Your task to perform on an android device: In the Clock app Pause the timer of 18 minutes . 
Image 0: 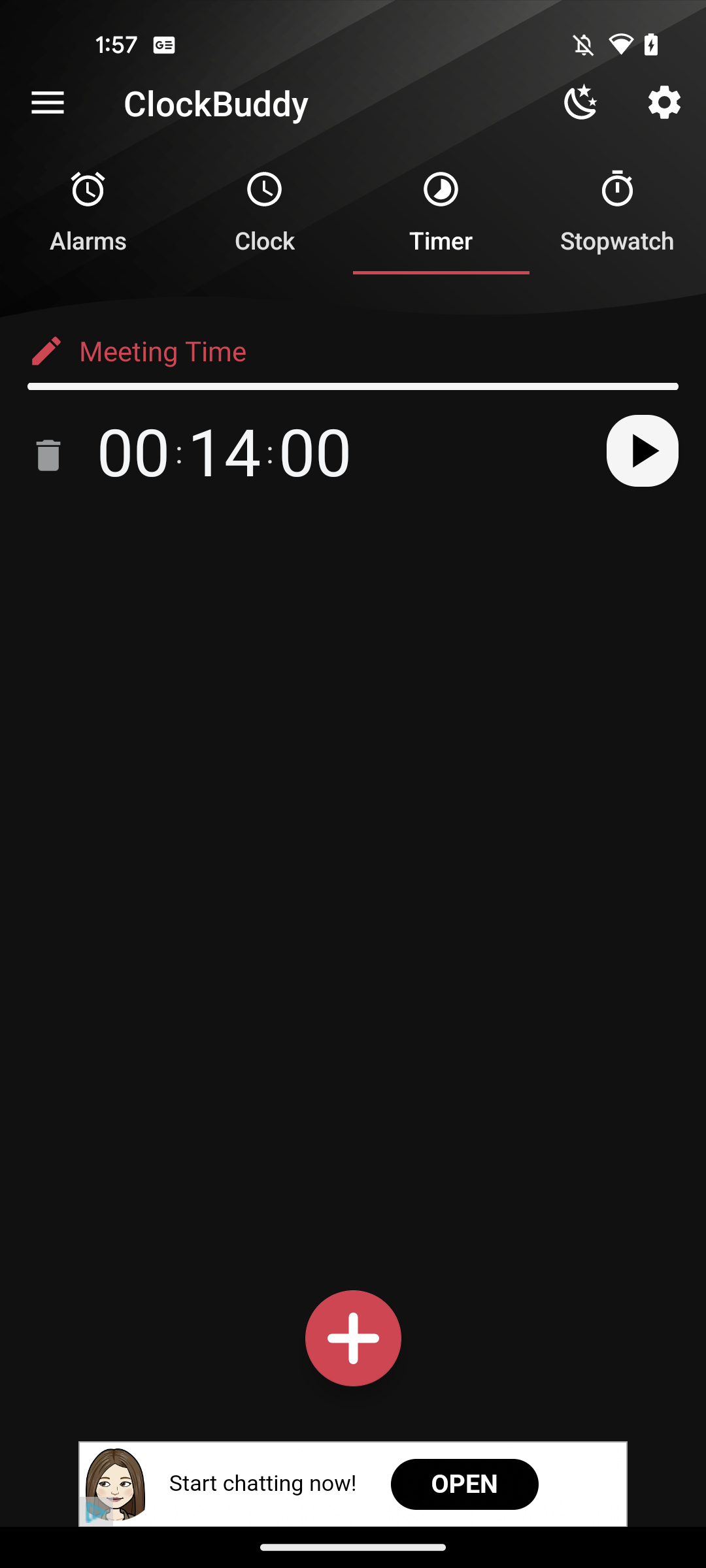
Open the Clock app
Step 0: open app "Clock"
Image 1: 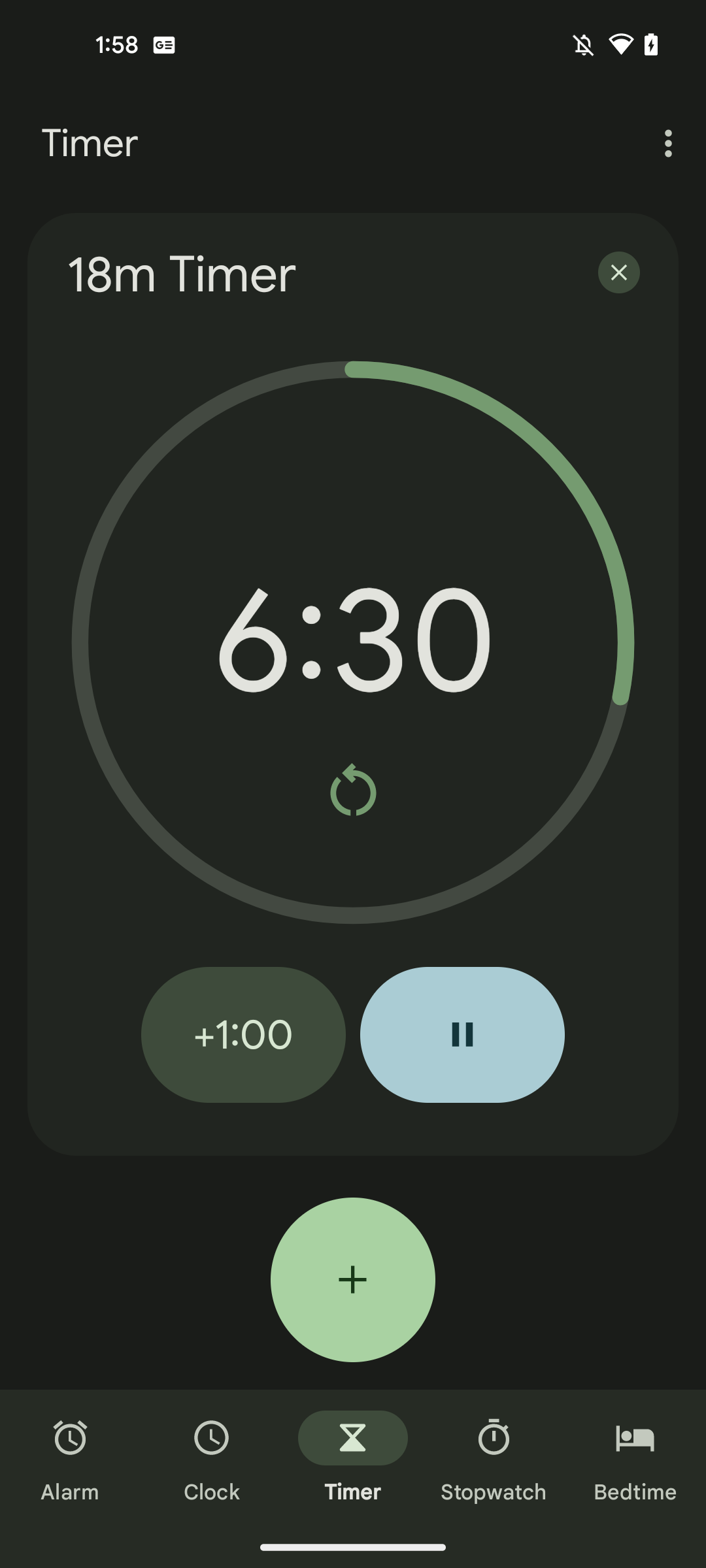
Pause the timer
Step 1: click (462, 1034)